Your task to perform on an android device:  I want to view the recipe for Classic Triamisu in the kitchen stories app.
Image 0: 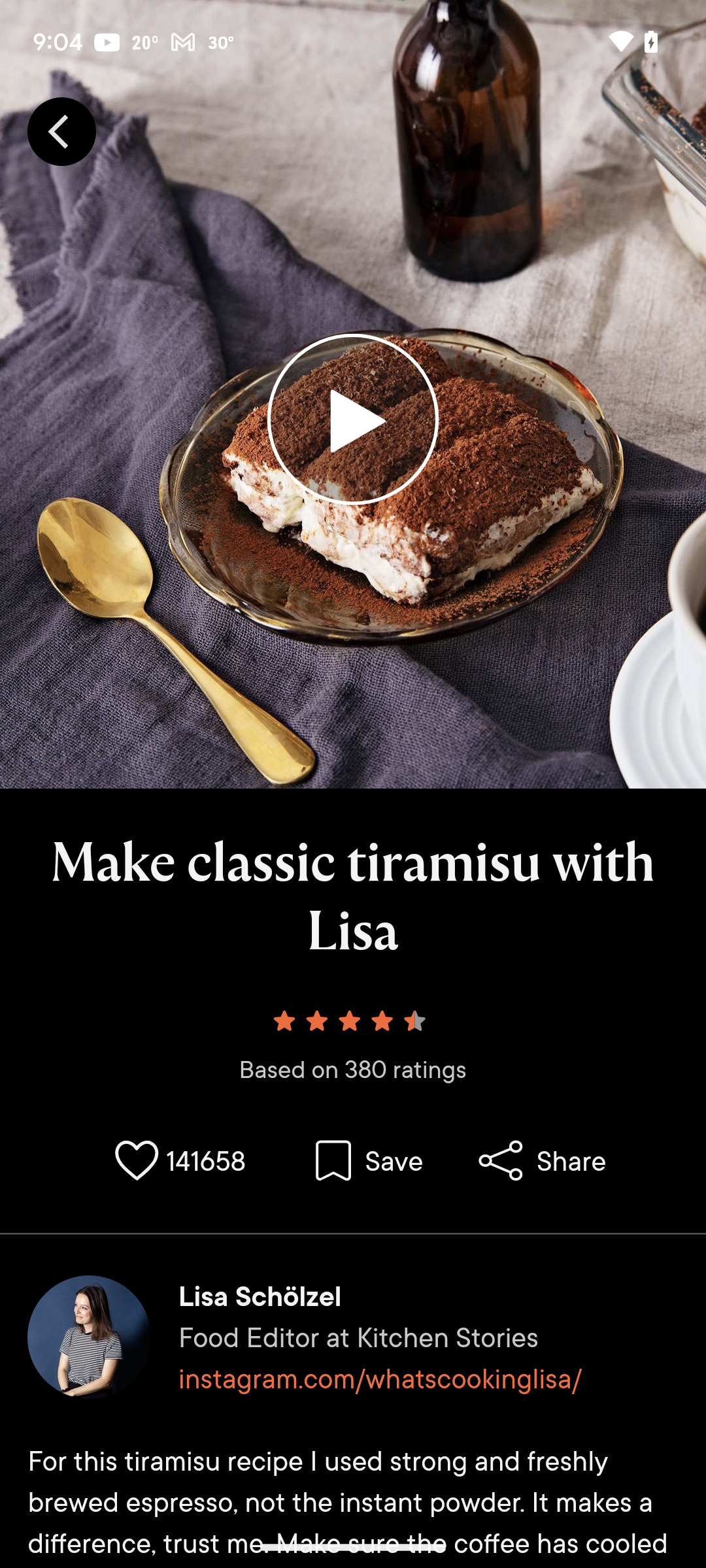
Swipe up the view the complete recipe
Step 0: scroll down
Image 2: 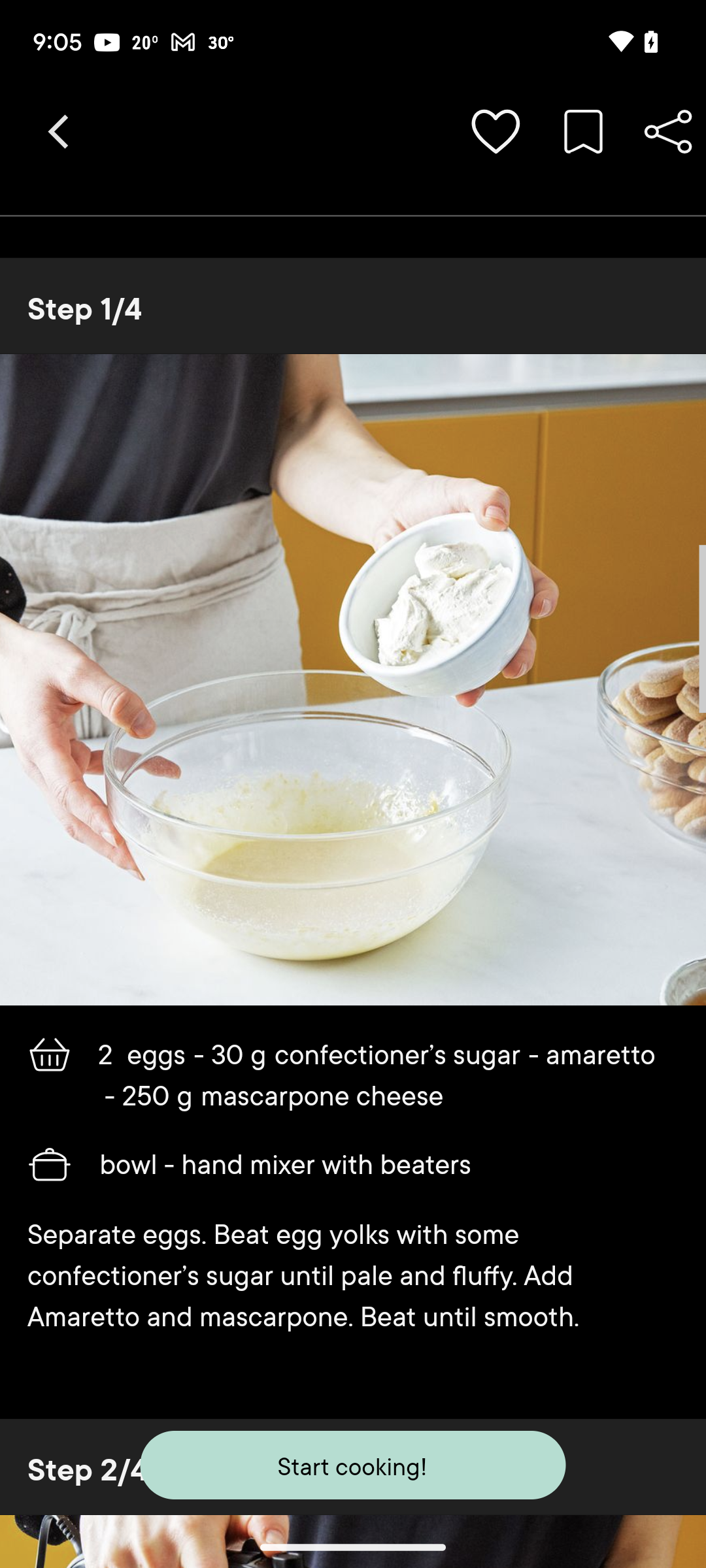
Swipe up the view the complete recipe
Step 2: scroll down
Image 3: 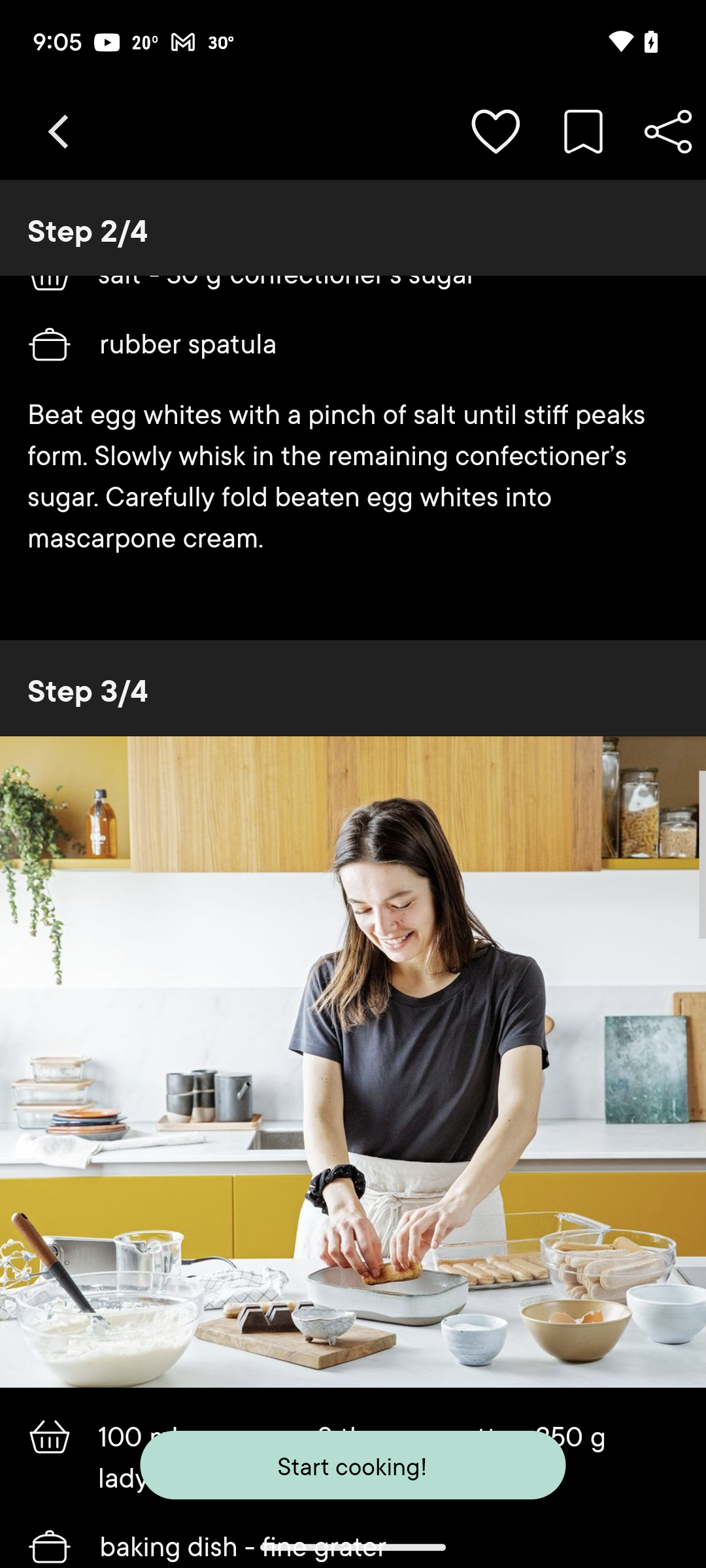
Swipe up the view the complete recipe
Step 3: scroll down